Your task to perform on an android device: I want to turn on weather alert notifications for the London location
Image 0: 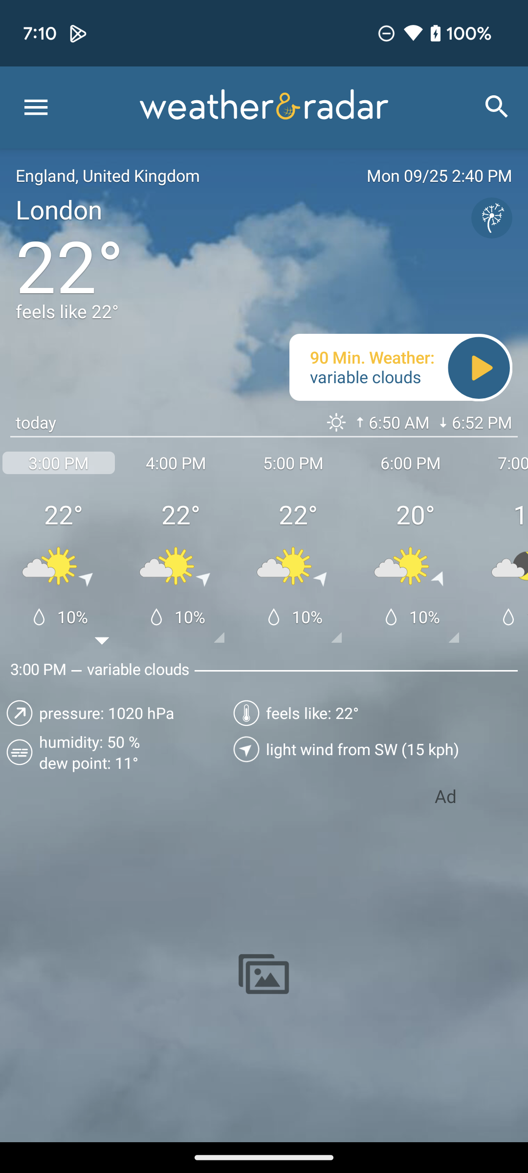
Click on the three lines icon at top left of the screen
Step 0: click (37, 109)
Image 1: 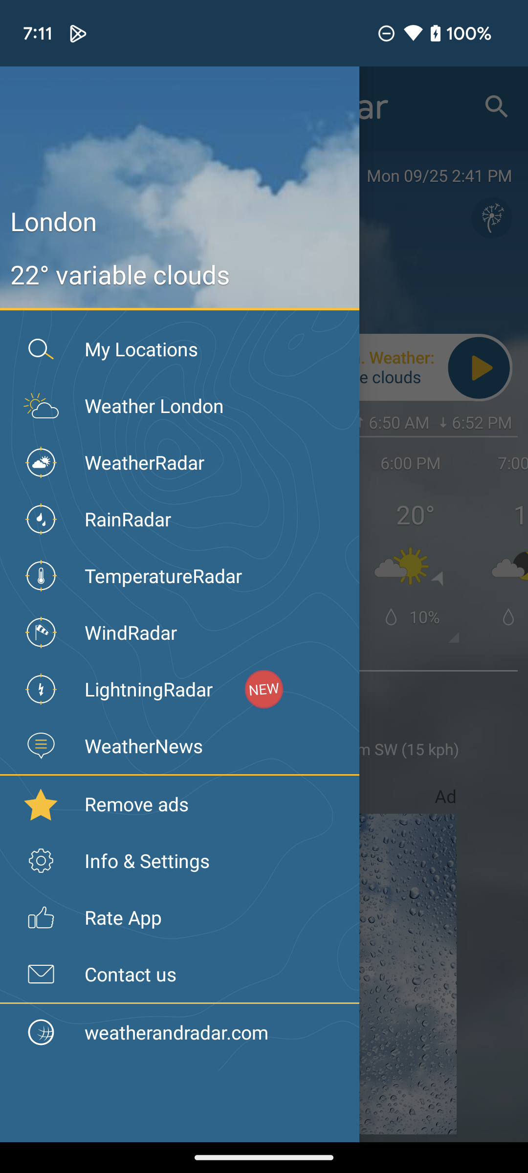
Click on the Info & Settings option 
Step 1: click (152, 861)
Image 2: 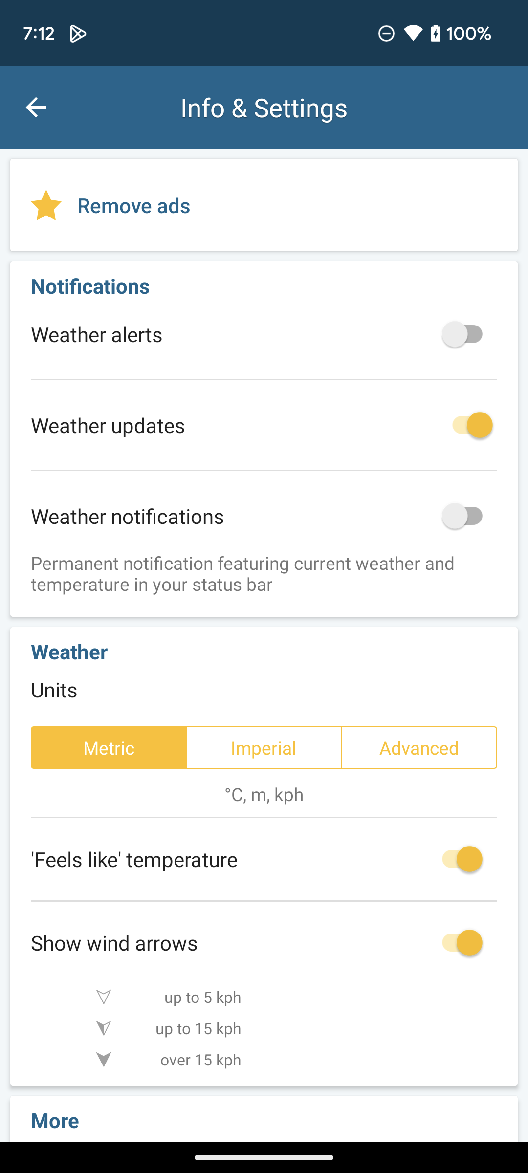
Click on the Weather alerts toggle icon to turn on the notification
Step 2: click (477, 334)
Image 3: 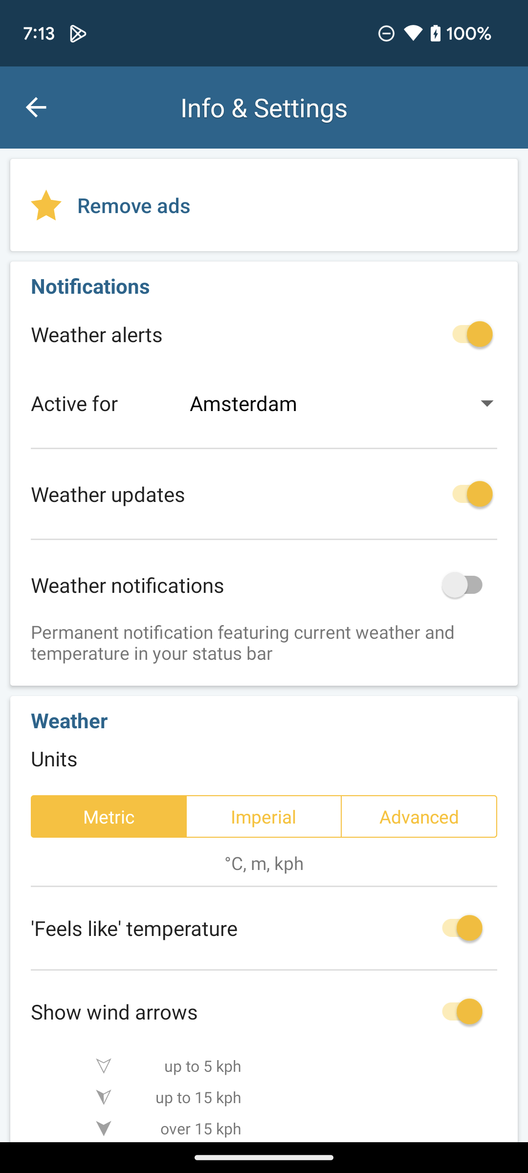
Click on the Amsterdam option 
Step 3: click (338, 403)
Image 4: 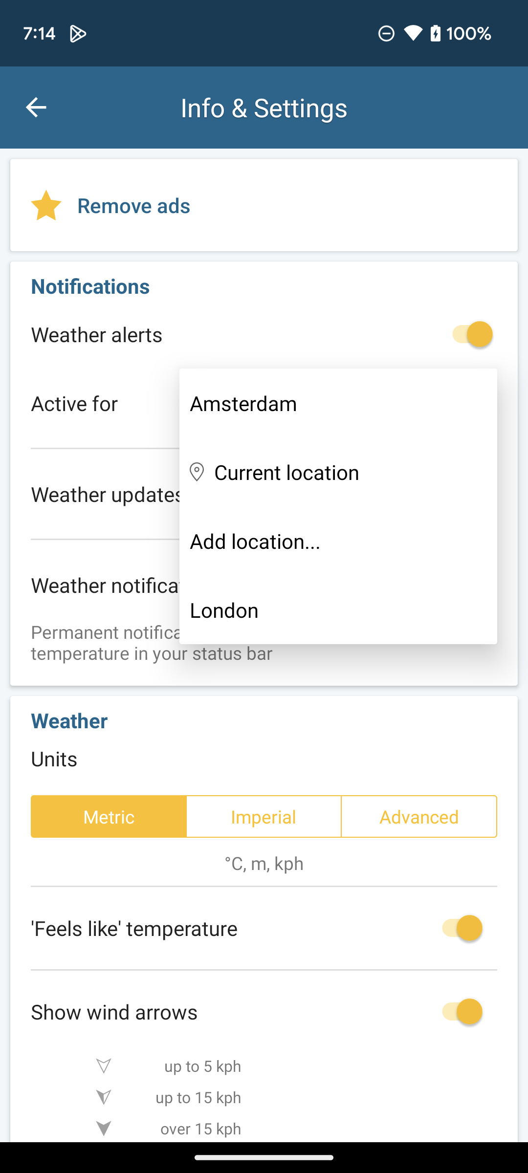
Click on the London option 
Step 4: click (338, 609)